Your task to perform on an android device: Delete the epfo file
Image 1: 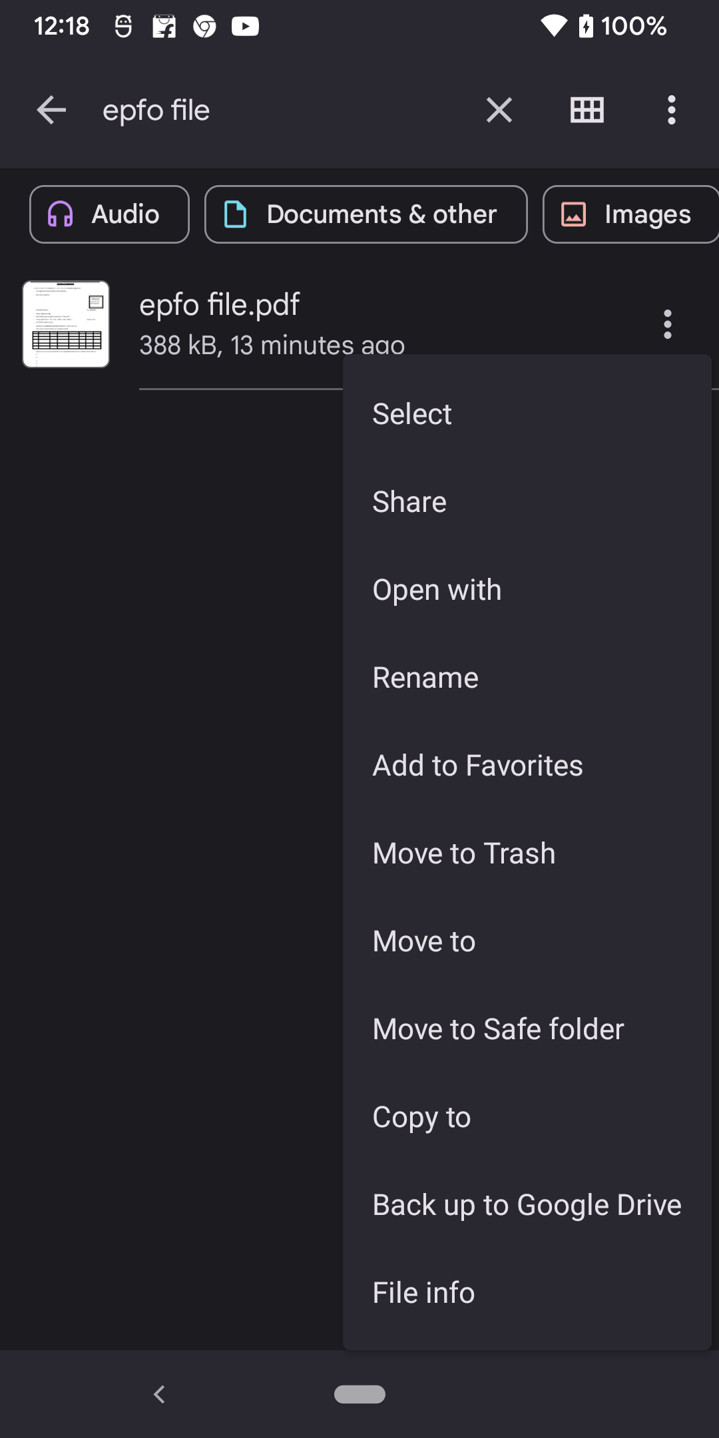
click on Move to Trash
Step 1: click (527, 851)
Image 2: 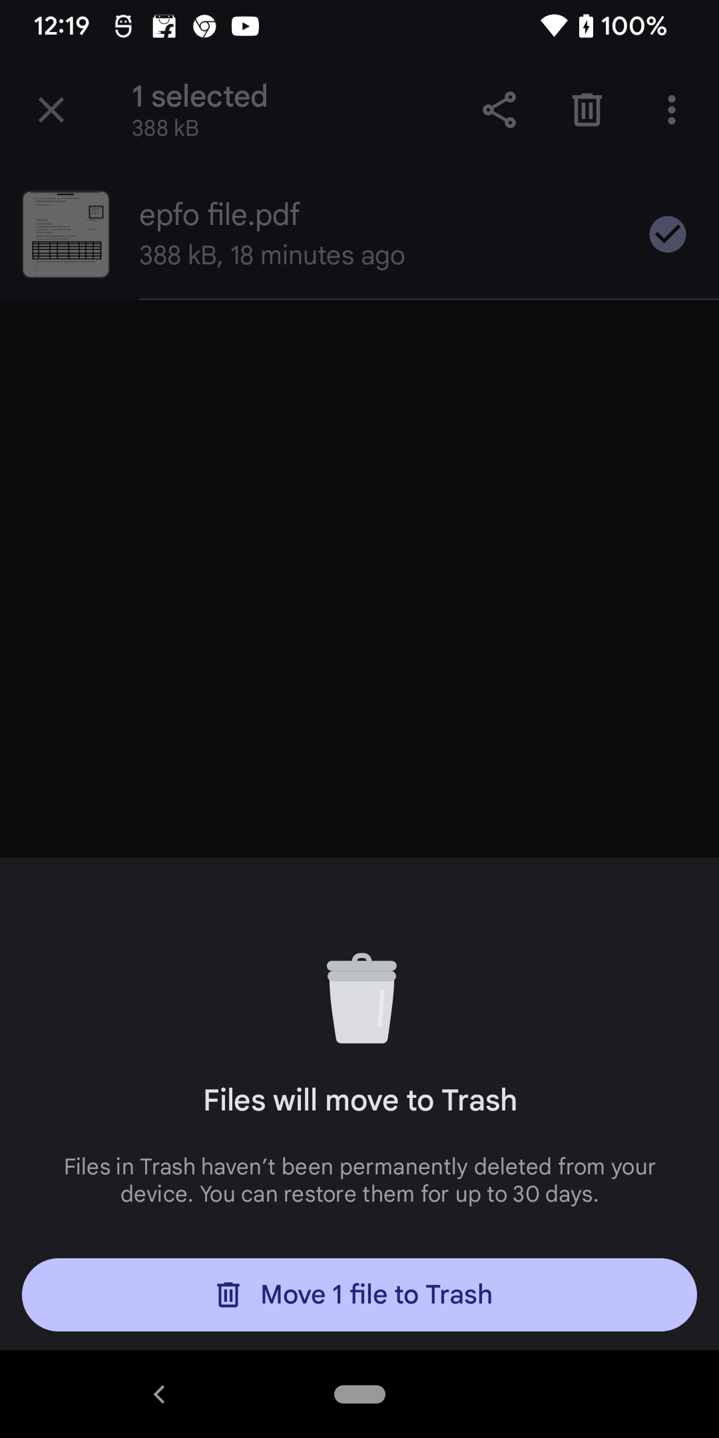
click on Move 1 file to Trash
Step 2: click (359, 1294)
Image 3: 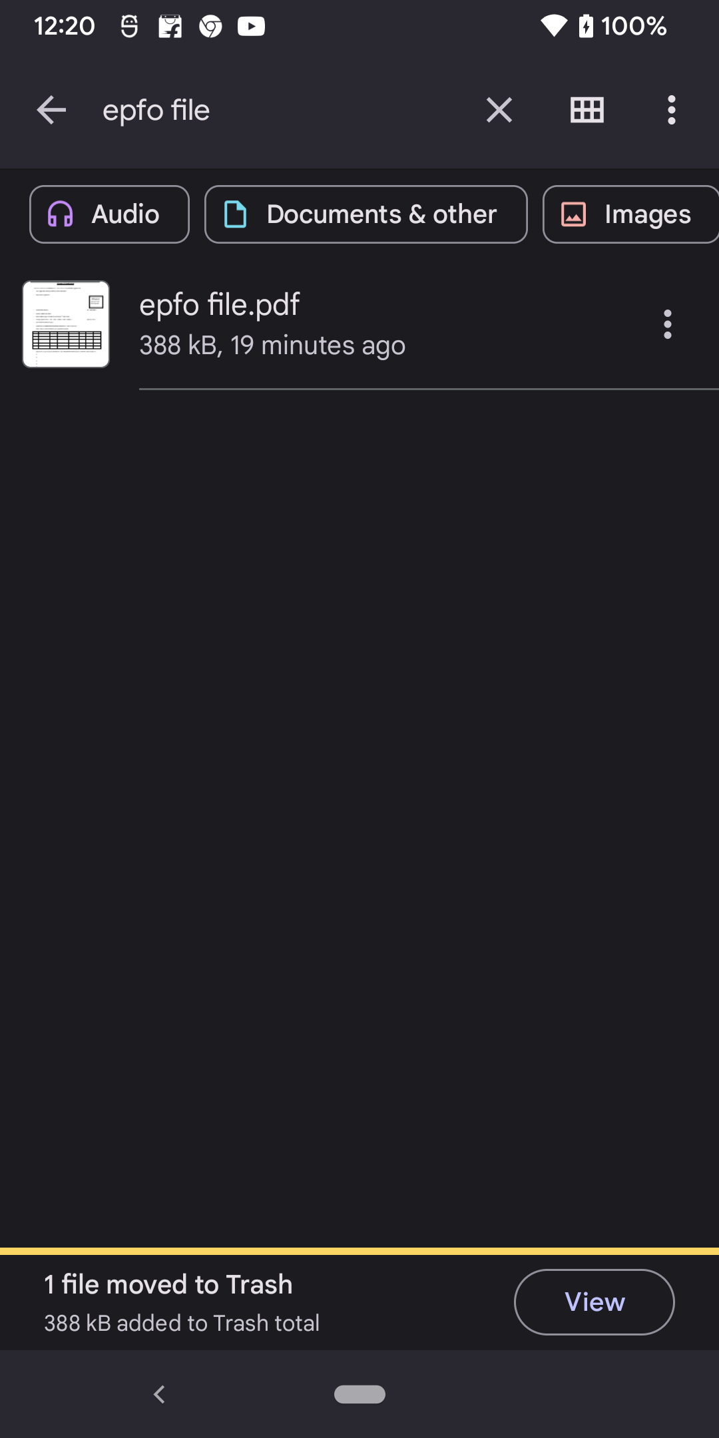
click on Move 1 file to Trash
Step 3: wait
Image 5: 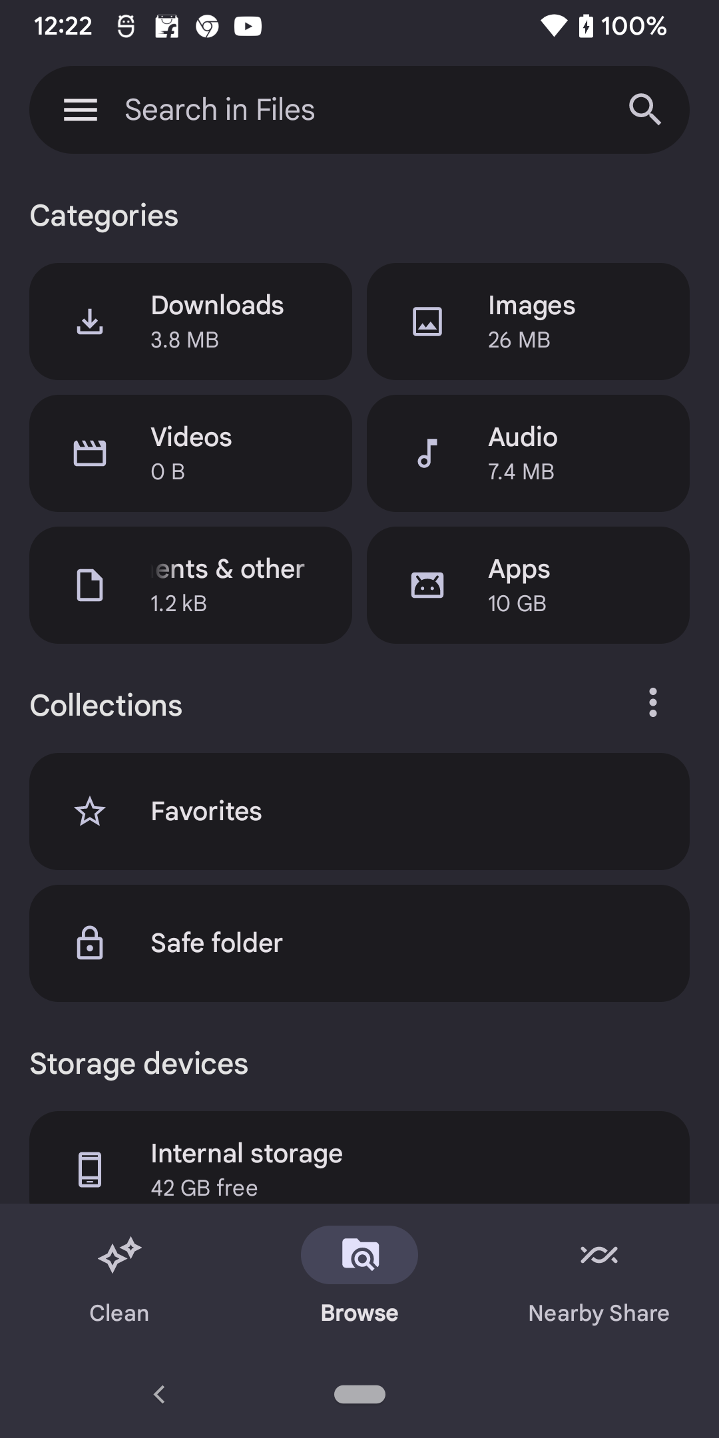
click on three lines at top of the left corner
Step 5: click (81, 109)
Image 7: 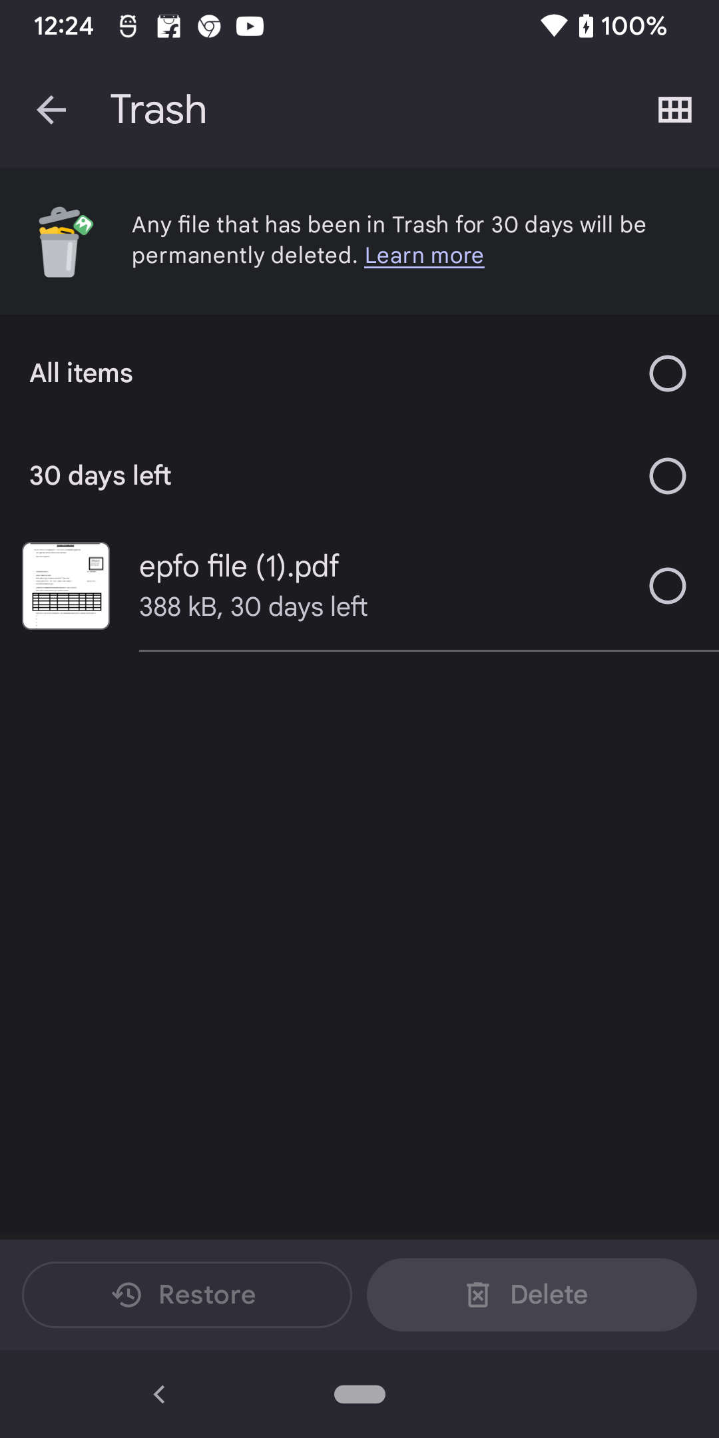
select epfo file
Step 7: click (359, 586)
Image 8: 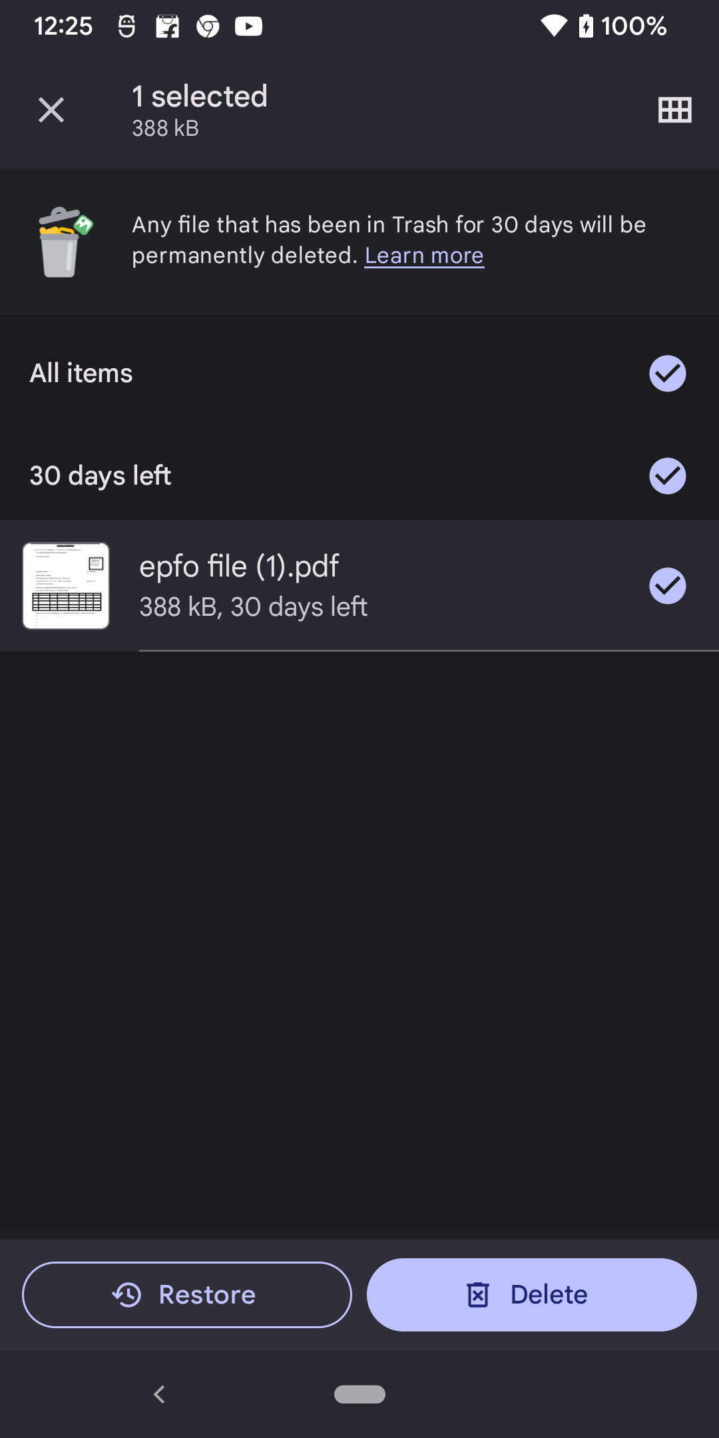
click on the Delete button at the bottom right corner
Step 8: click (532, 1294)
Image 9: 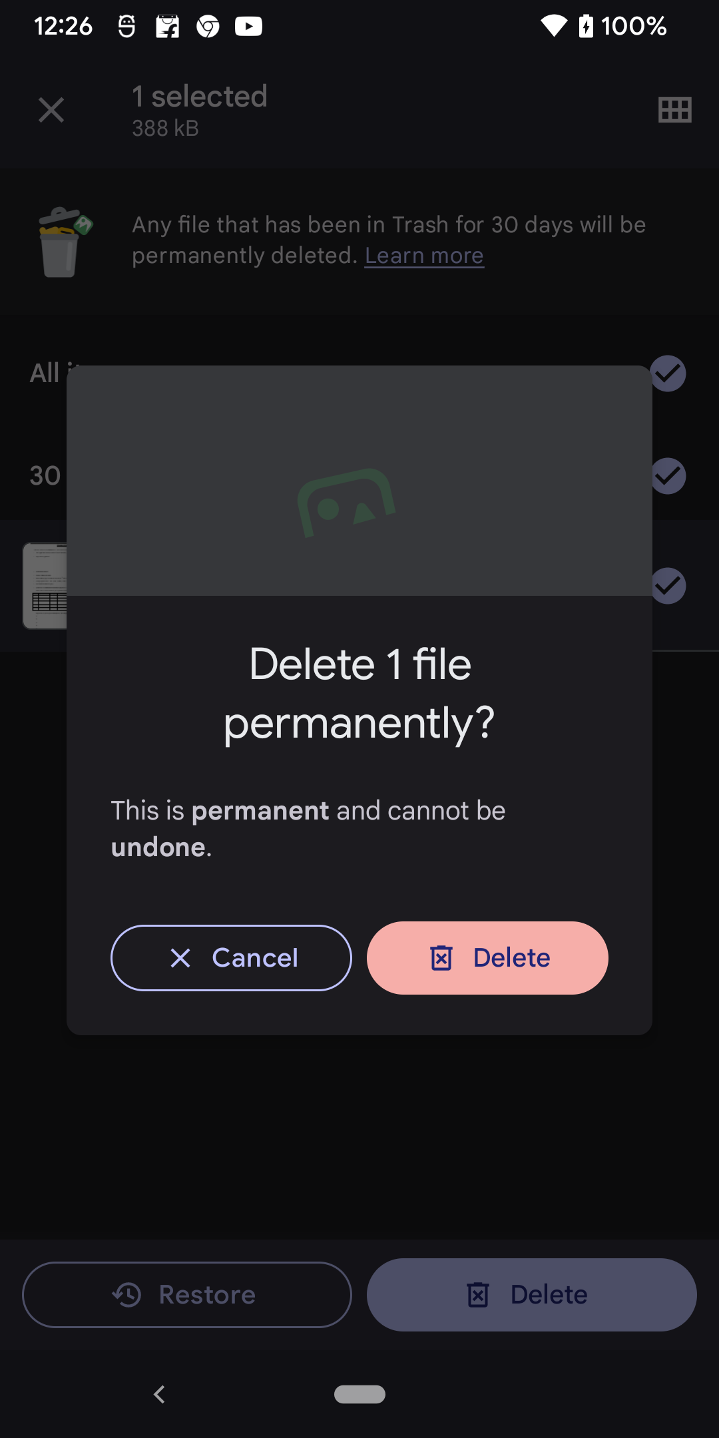
click on the Delete button
Step 9: click (487, 958)